Your task to perform on an android device: I liked the Pepzo shirt, and I want to save this shirt in my cart, so add the Pepzo shirt to my cart in the Flipkart app.
Image 0: 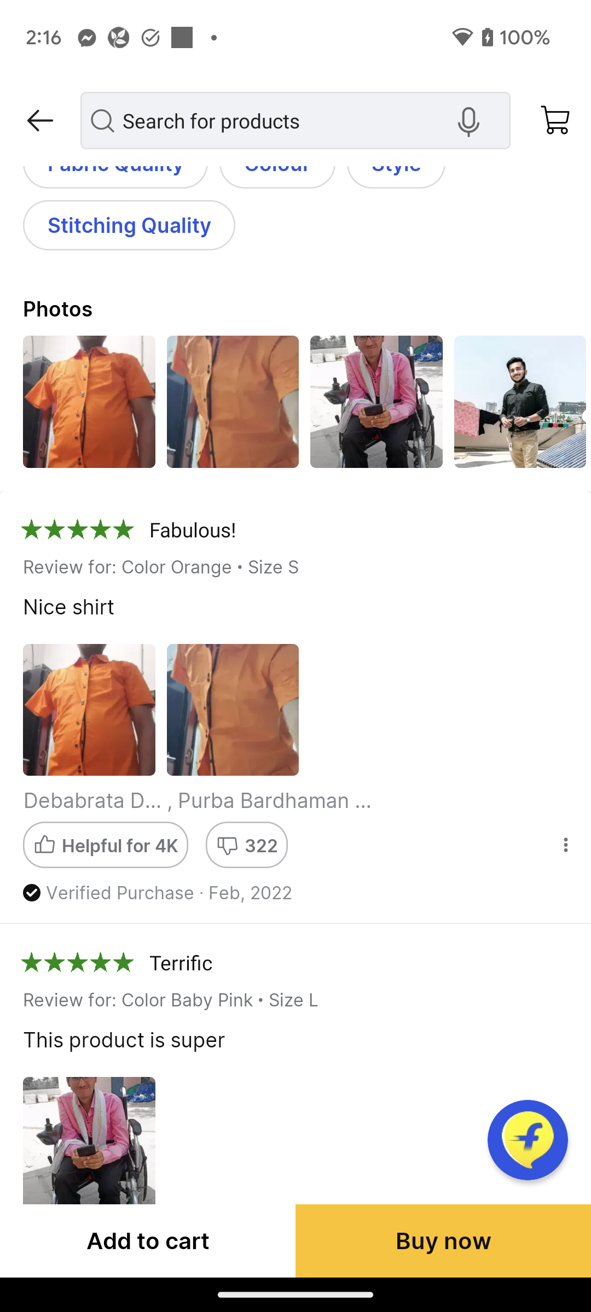
Click on the Add to cart button at the bottom left corner of the screen to save this shirt in my cart.
Step 0: click (148, 1240)